Your task to perform on an android device: For rental purposes, I would like to save a 1495 euros flat apartment for rent in 1000 Brussels.
Image 0: 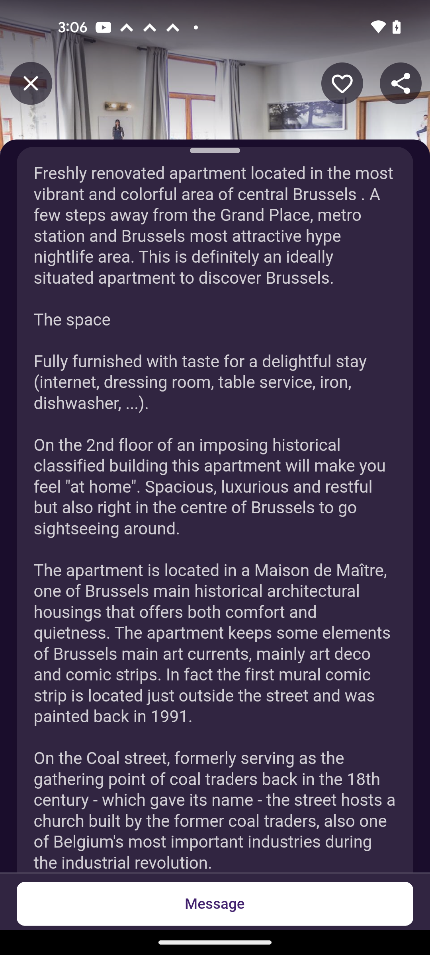
Tap on the heart icon at the top of the screen
Step 0: click (342, 83)